Your task to perform on an android device: I should save the current Sketch as it appears to be excellent.
Image 0: 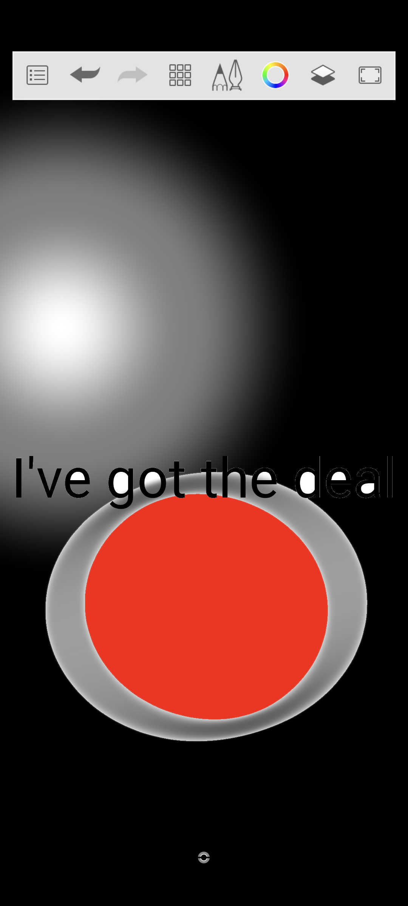
Click on the Menu icon at the top left corner of the screen
Step 0: click (36, 72)
Image 1: 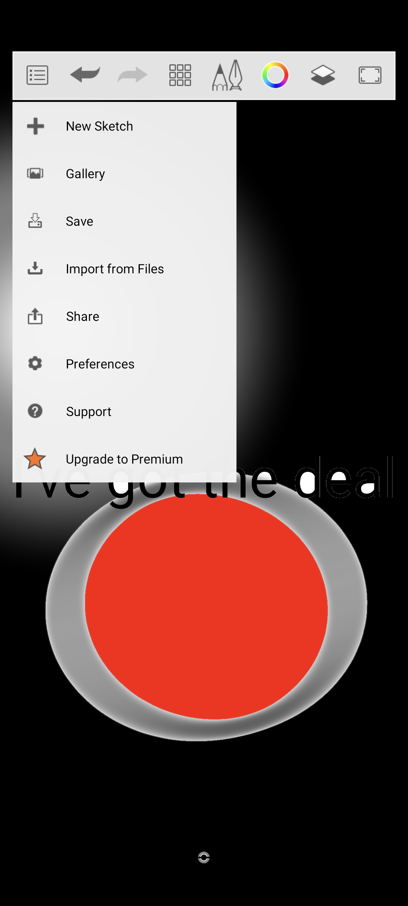
Click on the save option
Step 1: click (79, 220)
Image 2: 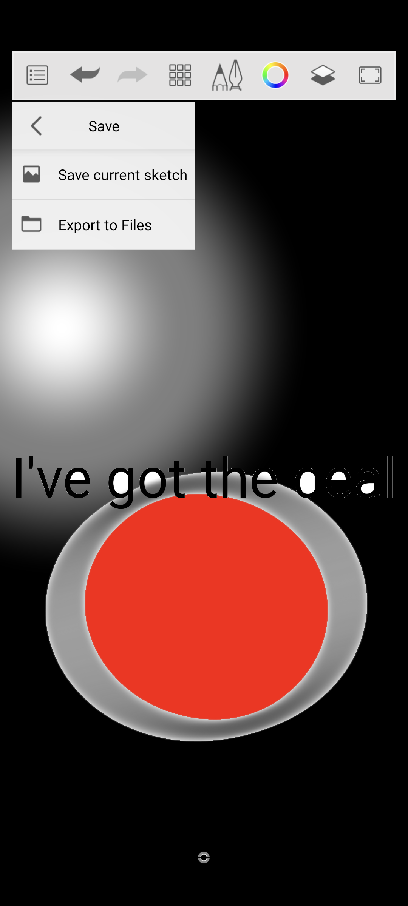
Click on the Save current sketch option
Step 2: click (123, 174)